Your task to perform on an android device: I want to add Chalsea boots to my wishlist, so add Chalsea boots to my cart in the H&M app.
Image 0: 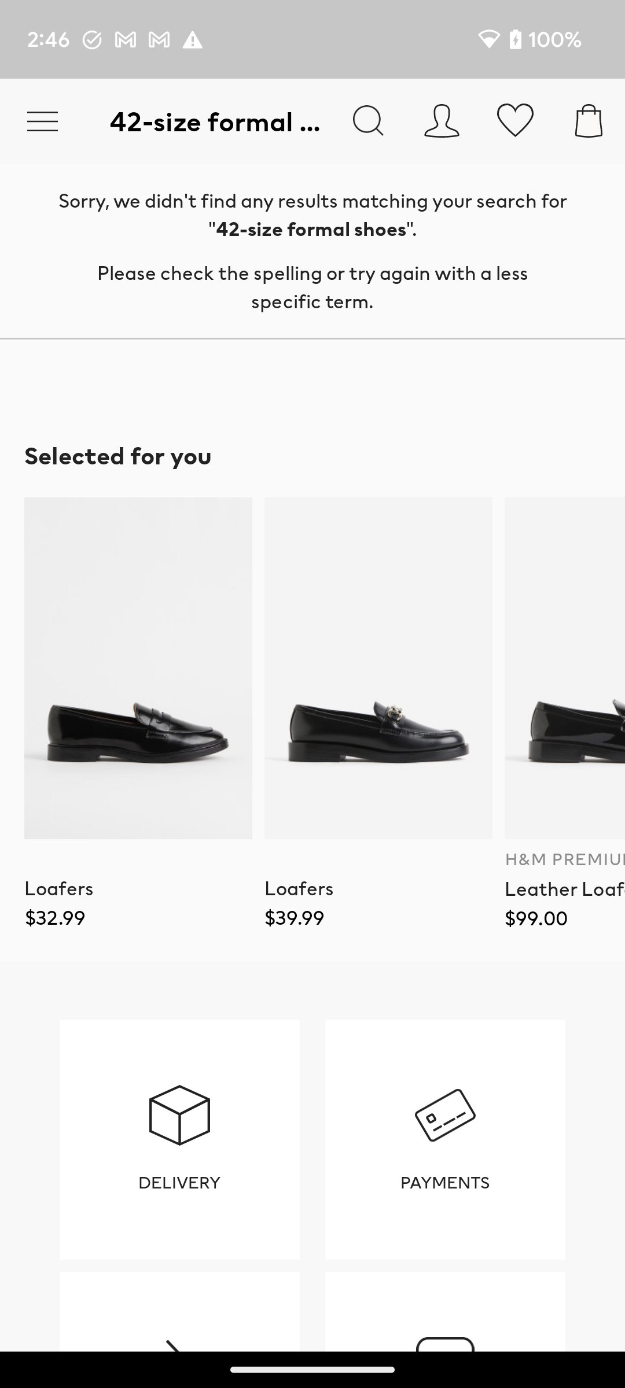
Click on the search icon at the top of the screen to search for the boots.
Step 0: click (369, 120)
Image 1: 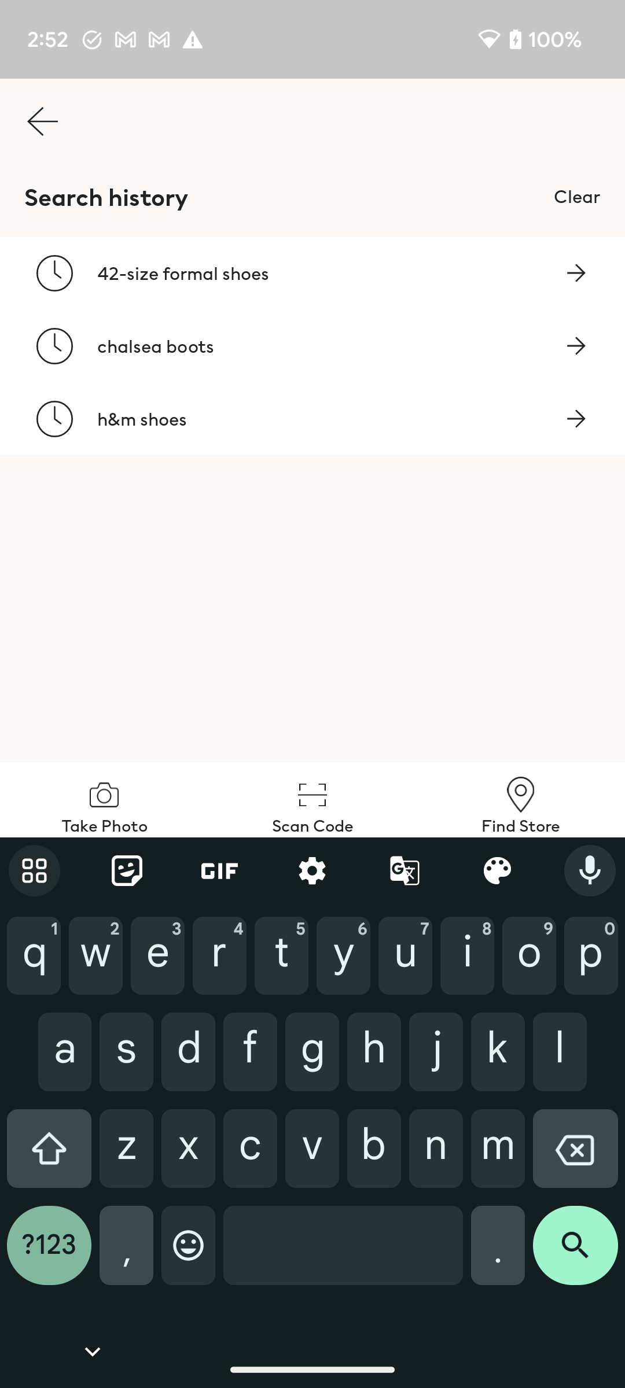
Type Chalsea boots in the search bar.
Step 1: type "Chalsea boots"
Image 2: 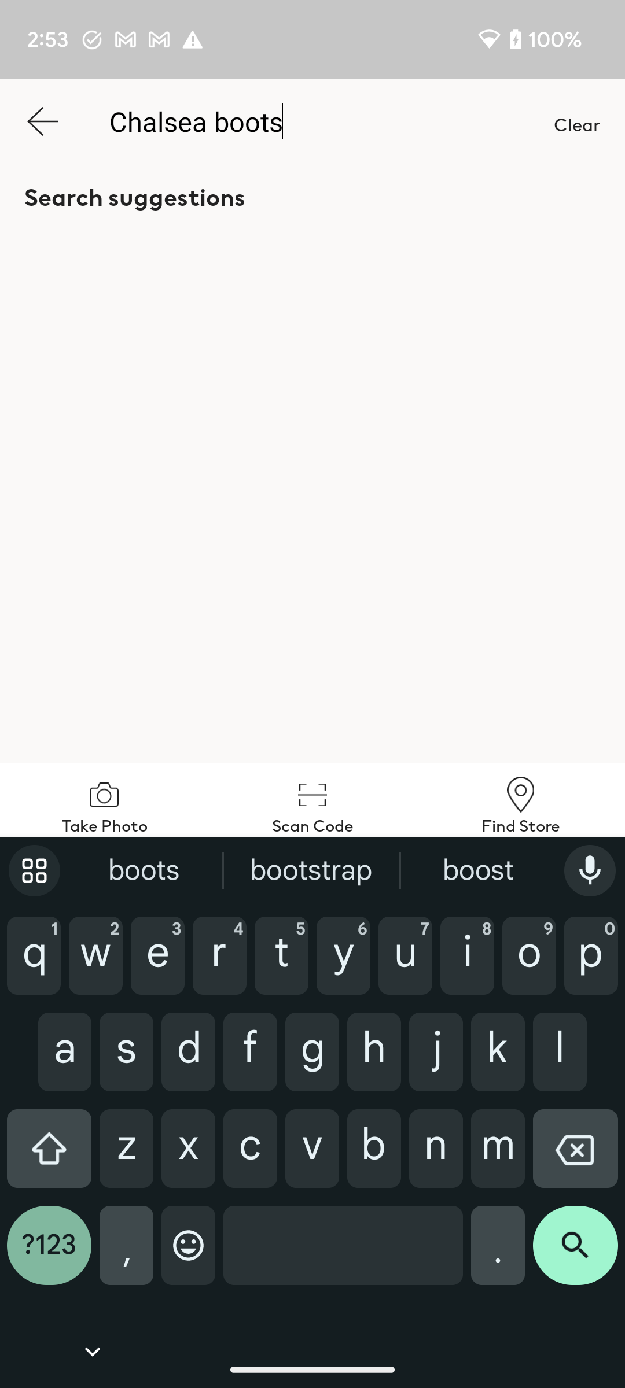
Click on the search icon at the bottom right corner of the screen to view the search result.
Step 2: click (575, 1254)
Image 3: 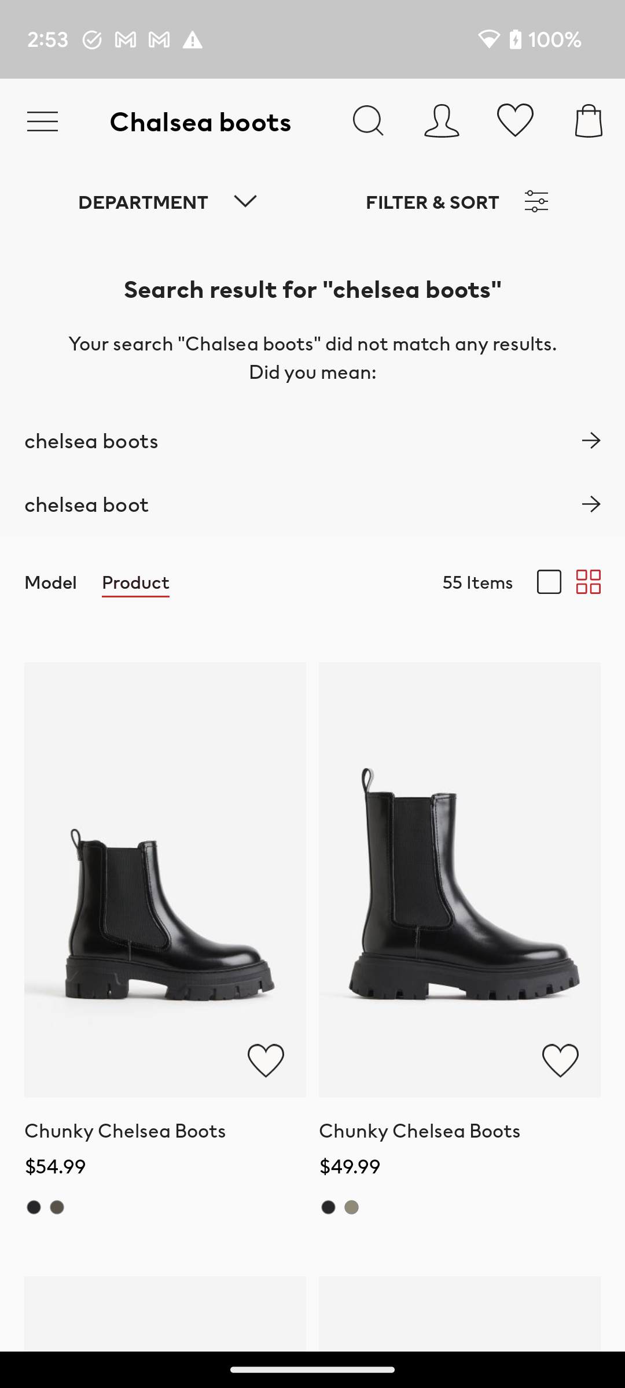
Scroll down to view the Chalsea boots.
Step 3: scroll down
Image 4: 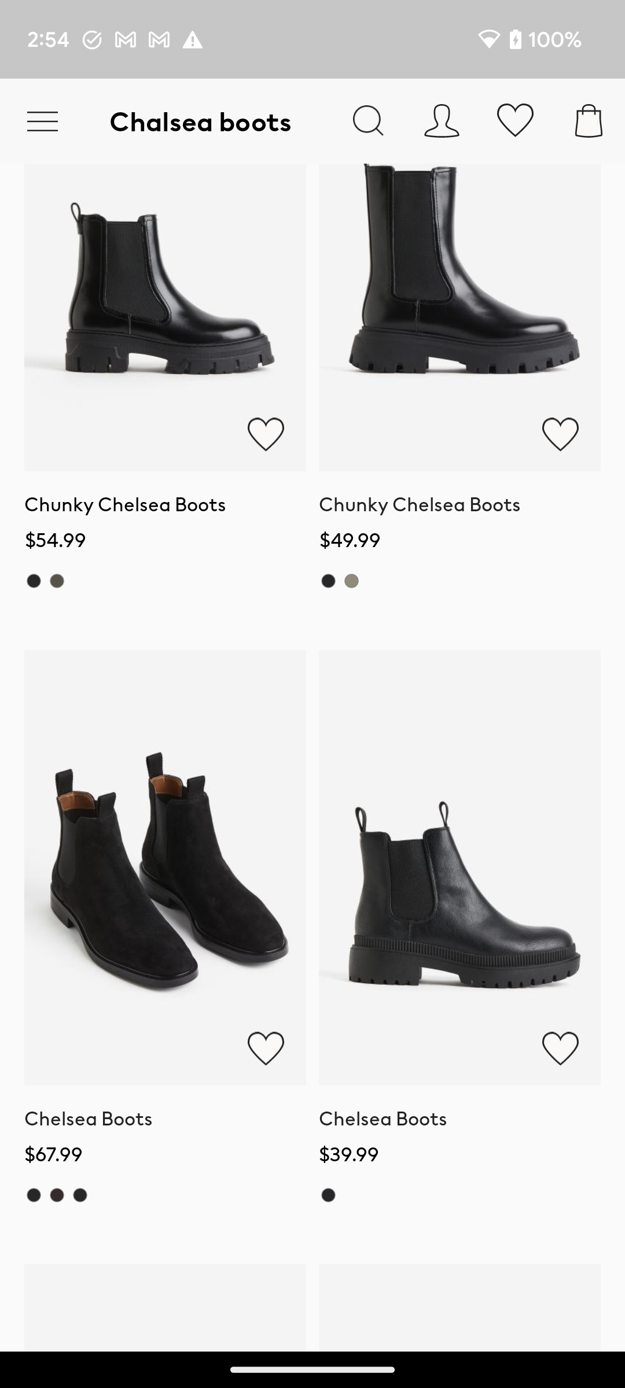
Click on the fourth product to view the Chalsea boots
Step 4: click (459, 945)
Image 5: 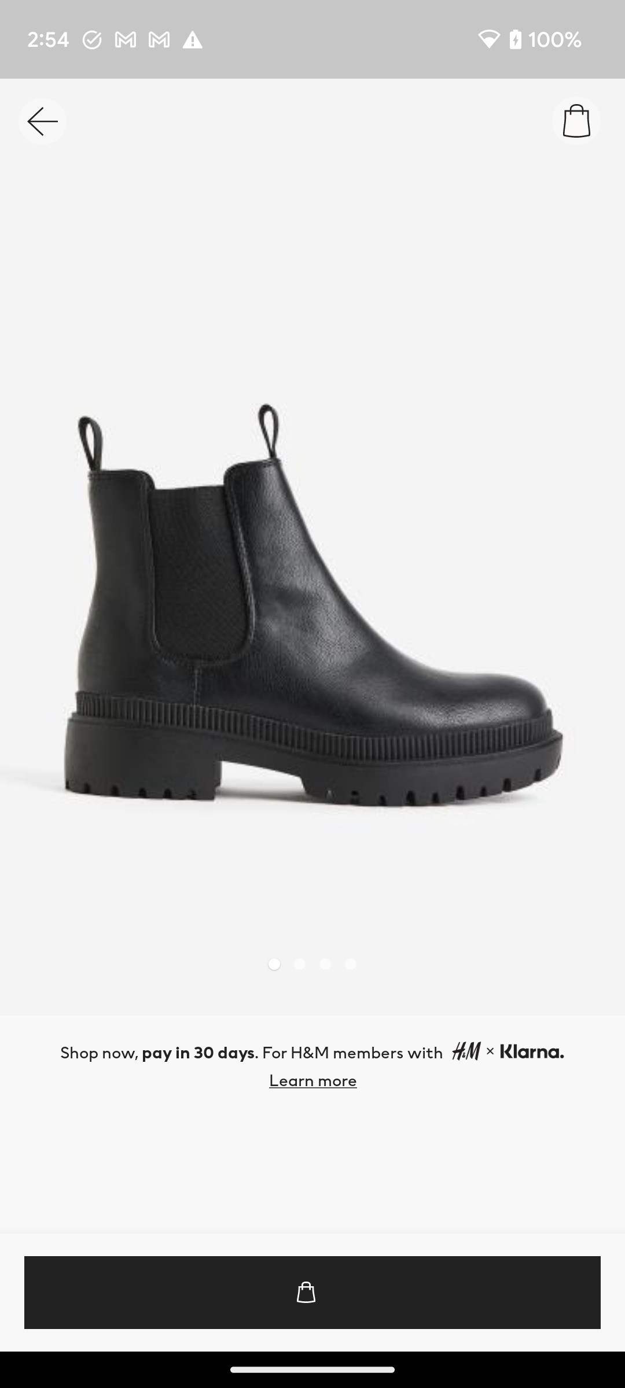
Click on the fourth product to view the Chalsea boots
Step 5: wait
Image 6: 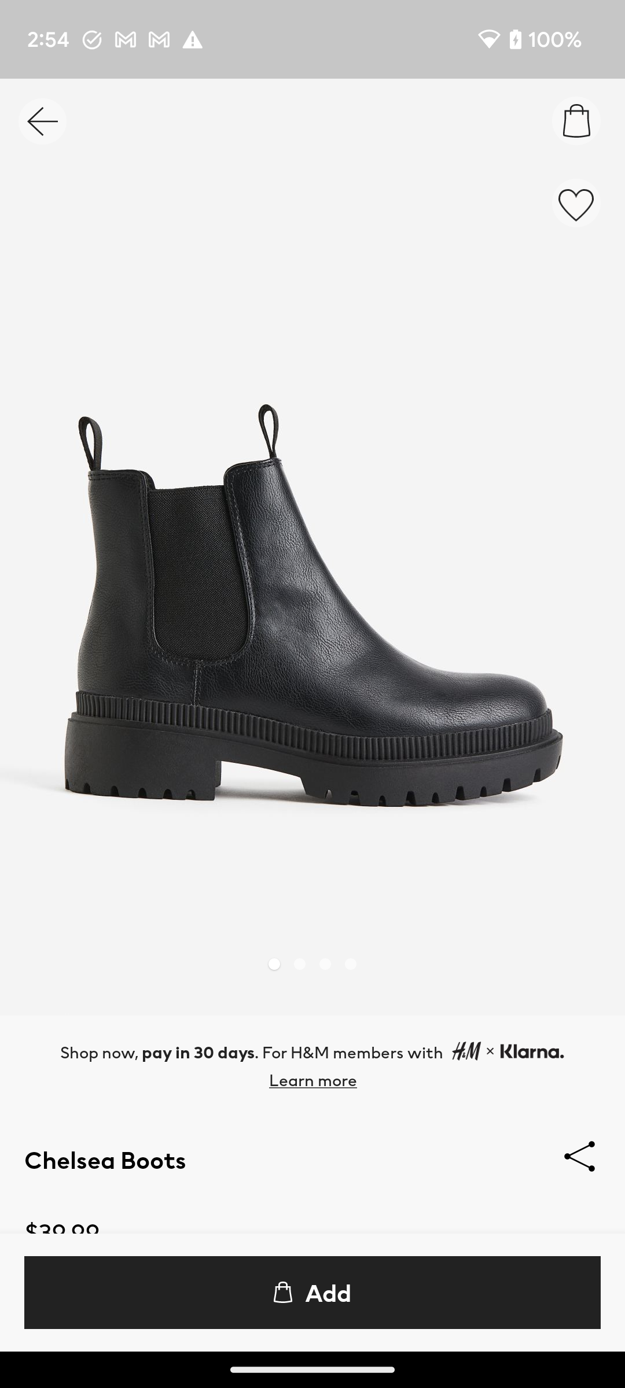
Click on the Add button at the bottom of the screen to add these boots to my cart.
Step 6: click (328, 1293)
Image 7: 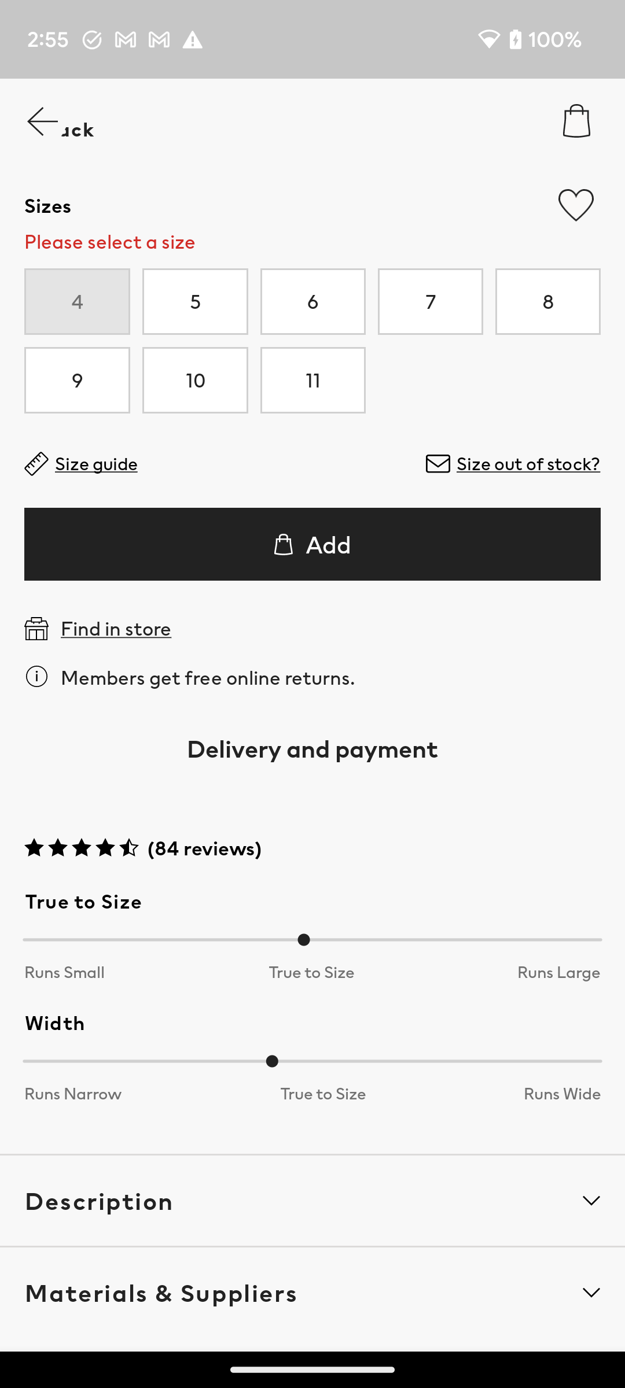
Click on the 8 button to select the size.
Step 7: click (548, 301)
Image 8: 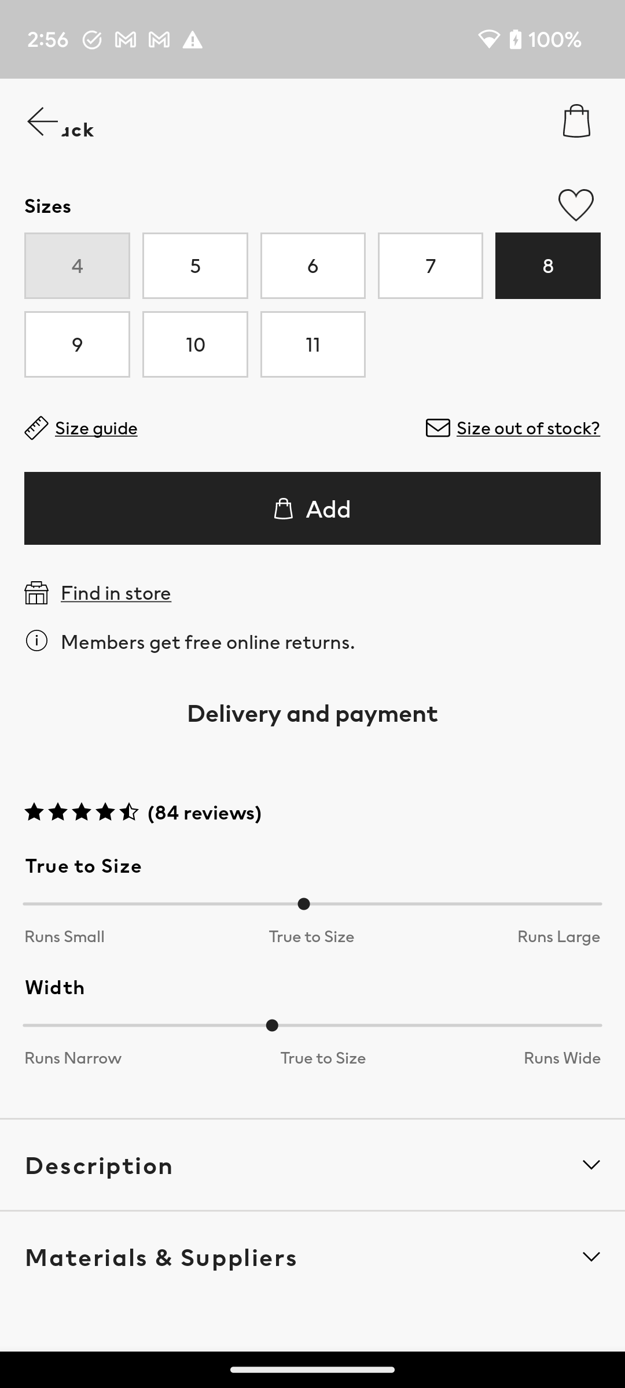
Click on the Add button to add these boots to my cart.
Step 8: click (328, 508)
Image 9: 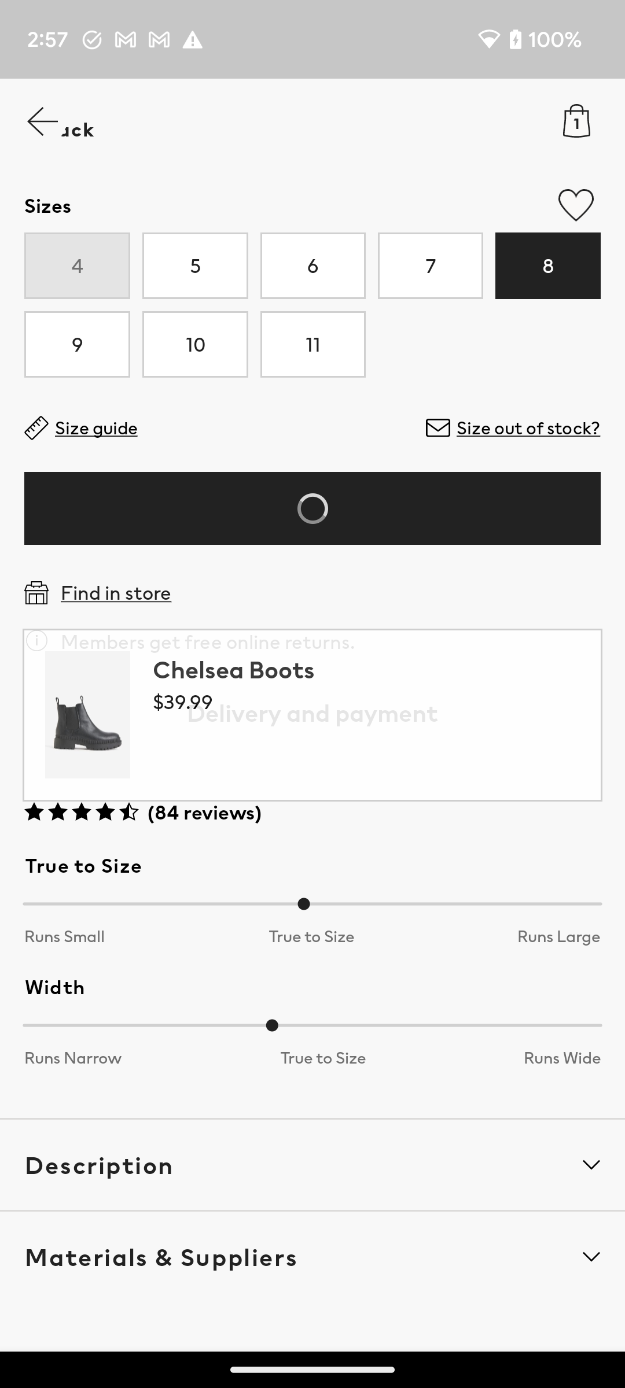
Click on the Add button to add these boots to my cart.
Step 9: wait